Your task to perform on an android device: I am looking for casual shoes in size 7 as they fit me. Look for the same in the  Shop by size eBay app
Image 0: 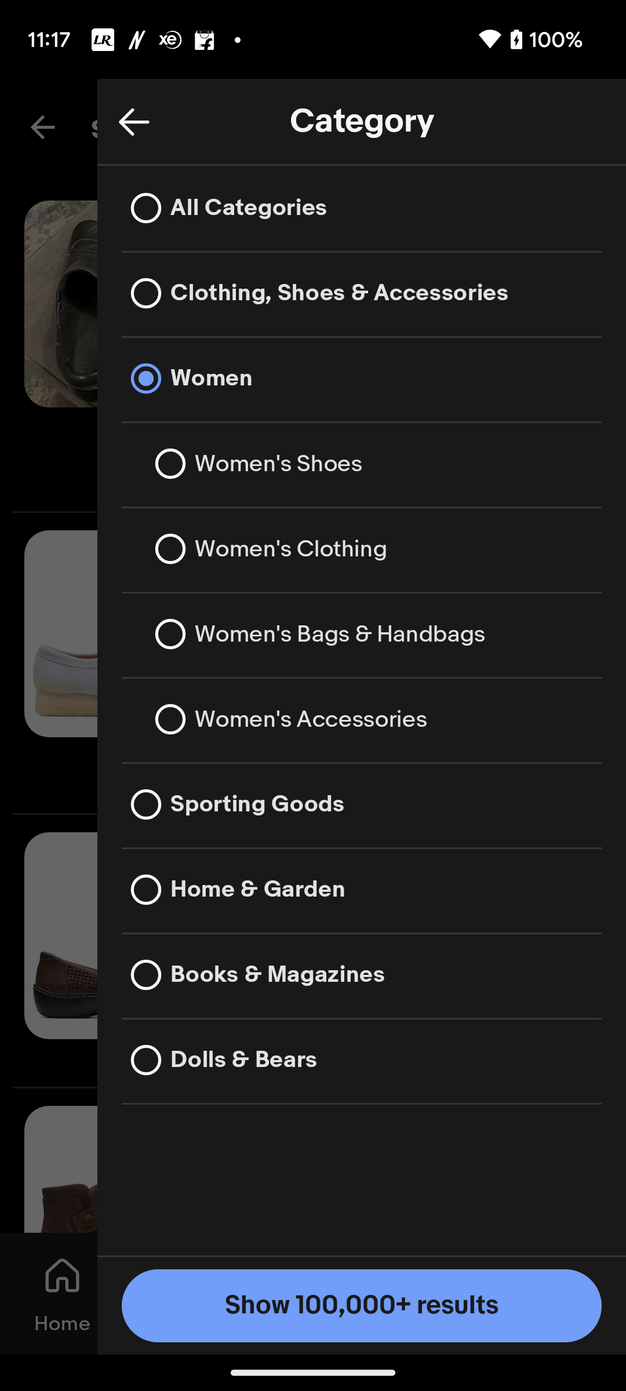
Click on the left arrow
Step 0: click (139, 128)
Image 1: 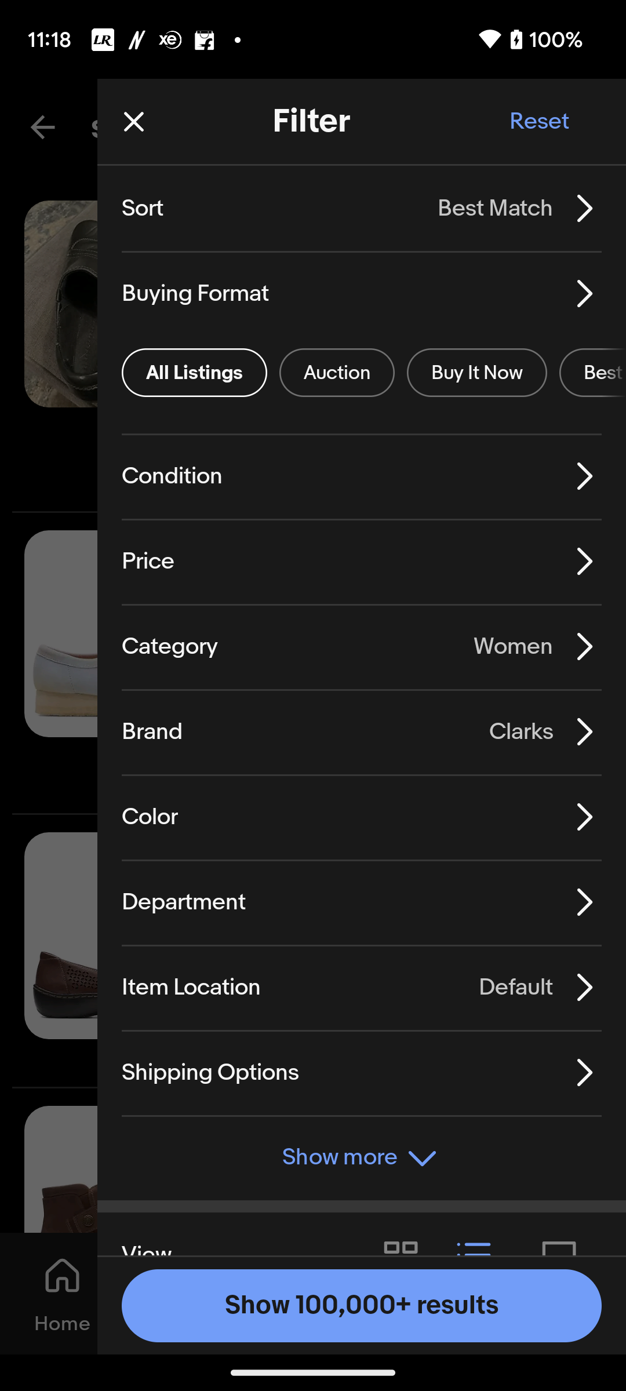
Click on the Show results button 
Step 1: click (438, 1294)
Image 2: 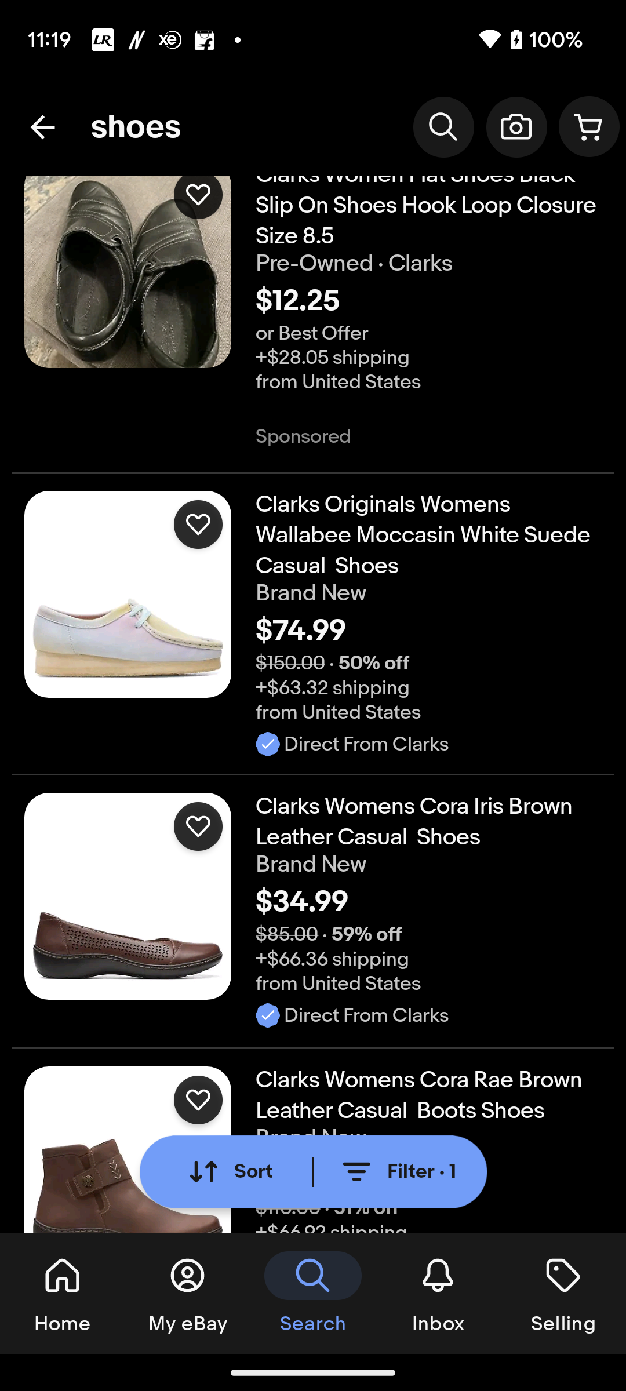
Click on the clarks original shoes
Step 2: click (195, 644)
Image 3: 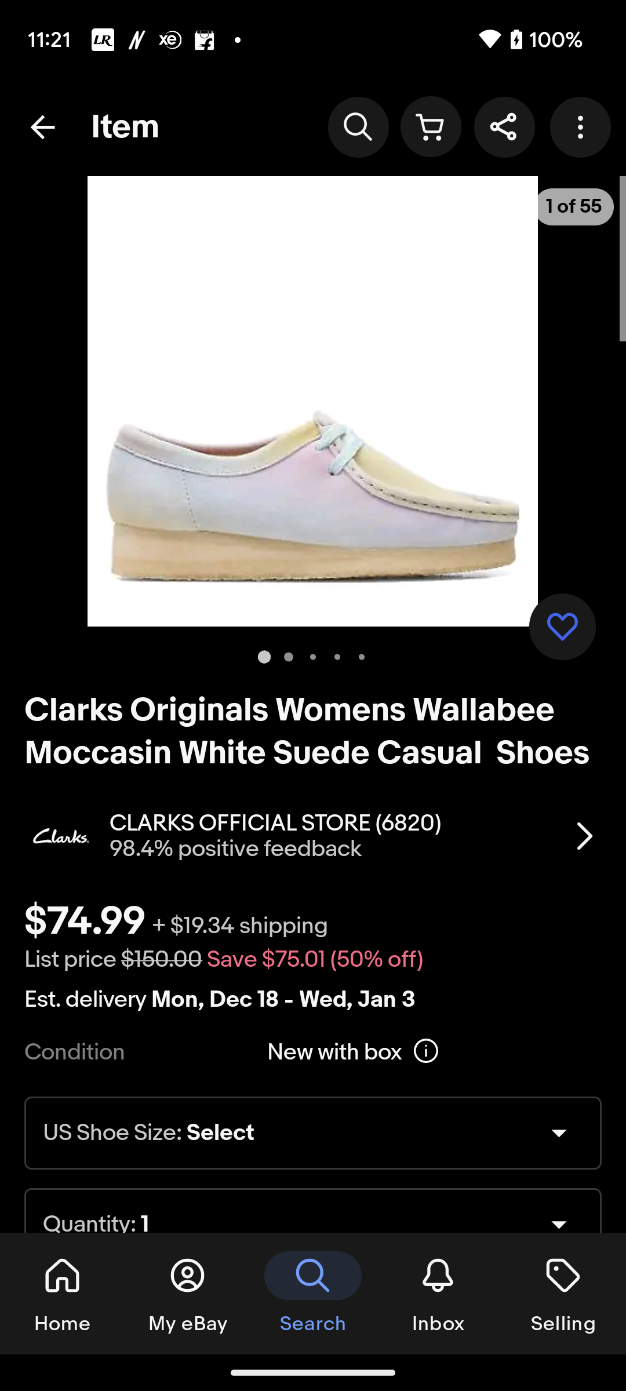
Click on the  Select option in size section 
Step 3: click (313, 1133)
Image 4: 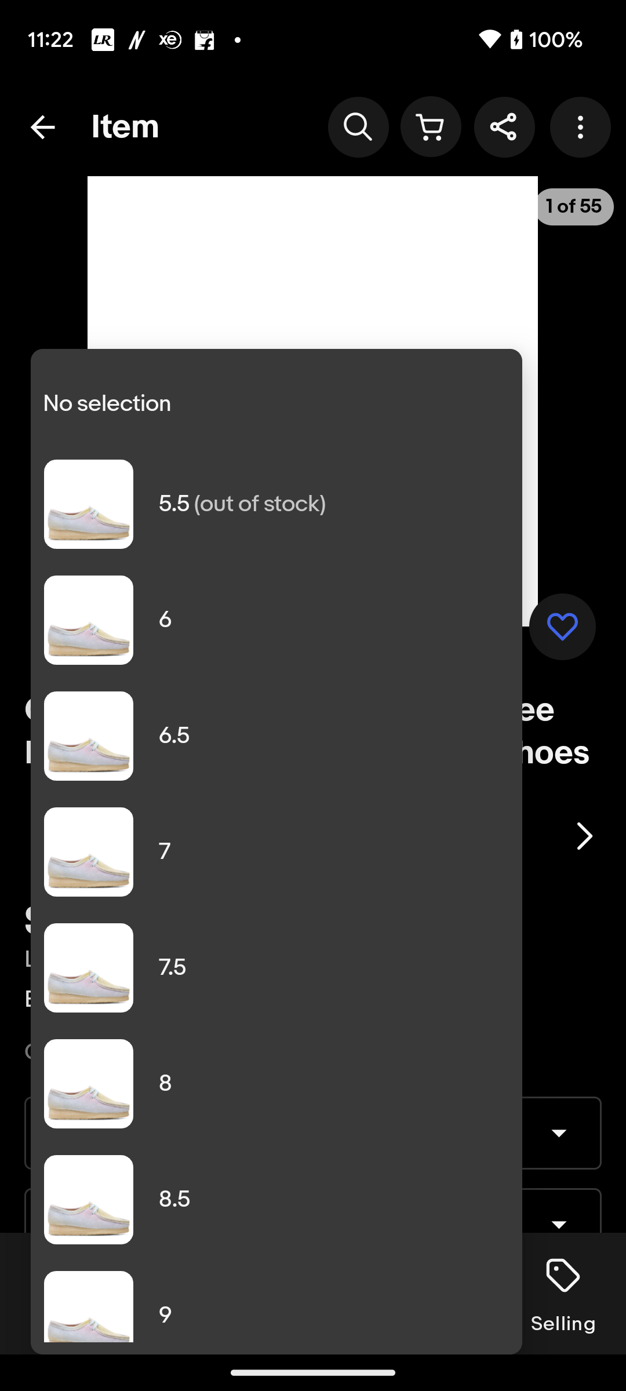
Click on the 7 option 
Step 4: click (164, 852)